Your task to perform on an android device: I'd like to see information about the 1pc safety door opening protection lock in the Temu app.
Image 0: 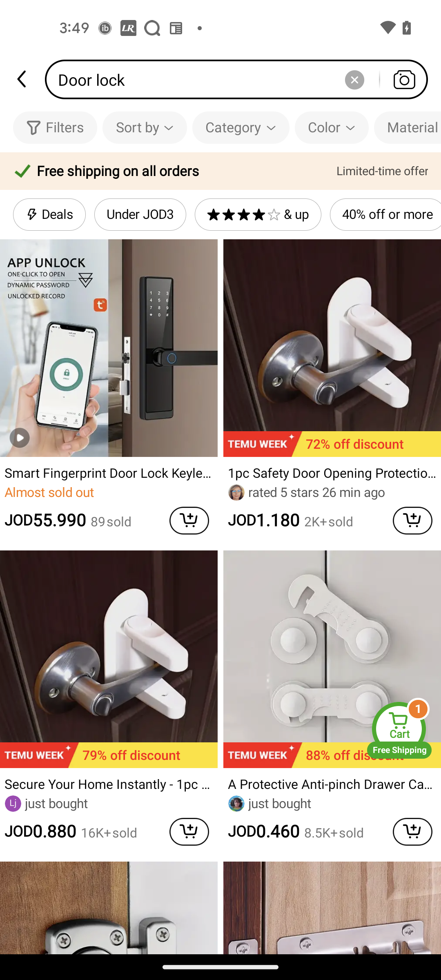
Open the 1pc safety door opening protection lock product
Step 0: click (332, 390)
Image 1: 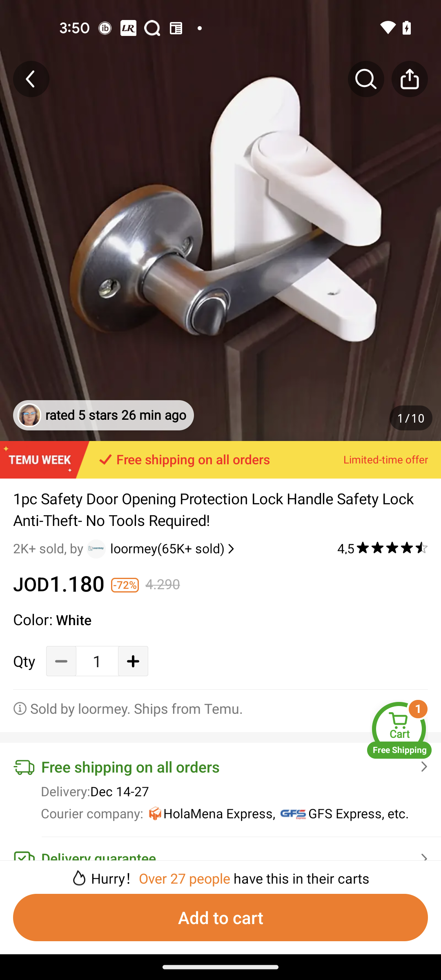
Swipe up to view the product details
Step 1: scroll down
Image 2: 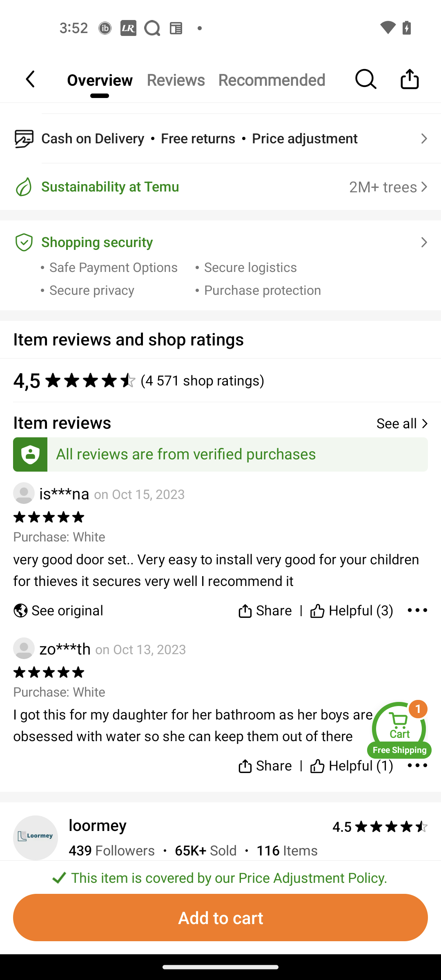
Swipe up to view the product details
Step 2: scroll down
Image 3: 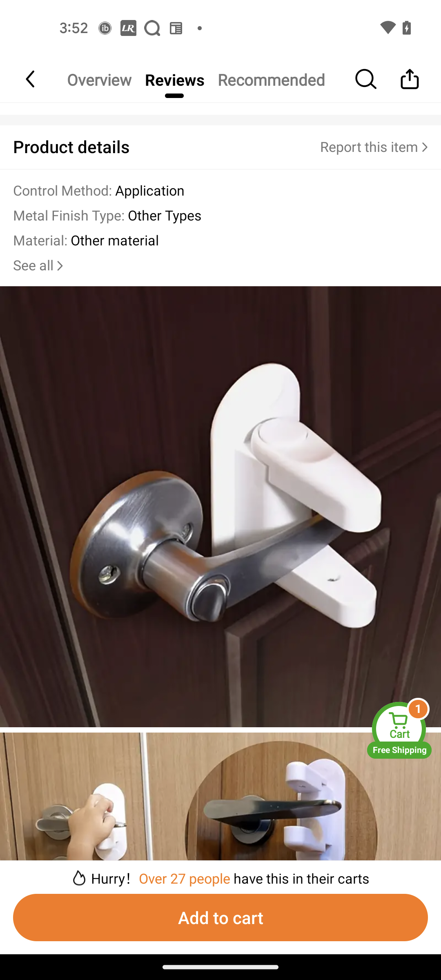
Click on See all for the product details
Step 3: click (40, 265)
Image 4: 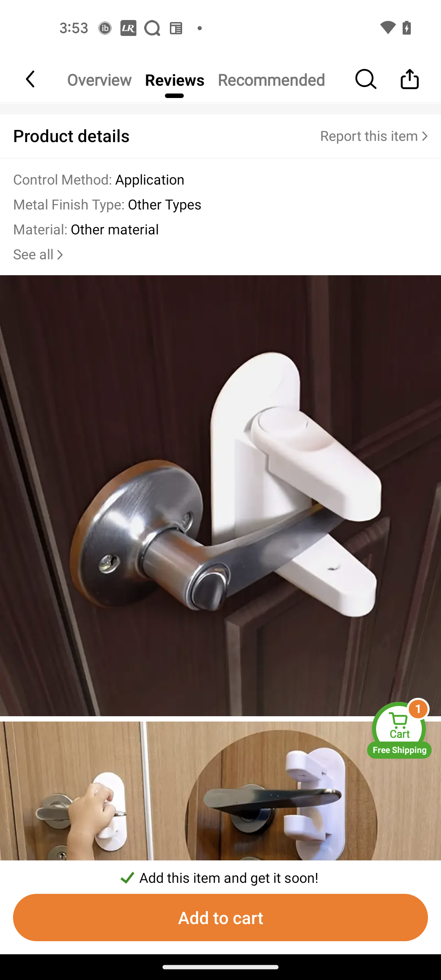
Click on See all for the product details
Step 4: wait